Your task to perform on an android device: Open the Note app and edit the title of Game note to Basketball
Image 1: 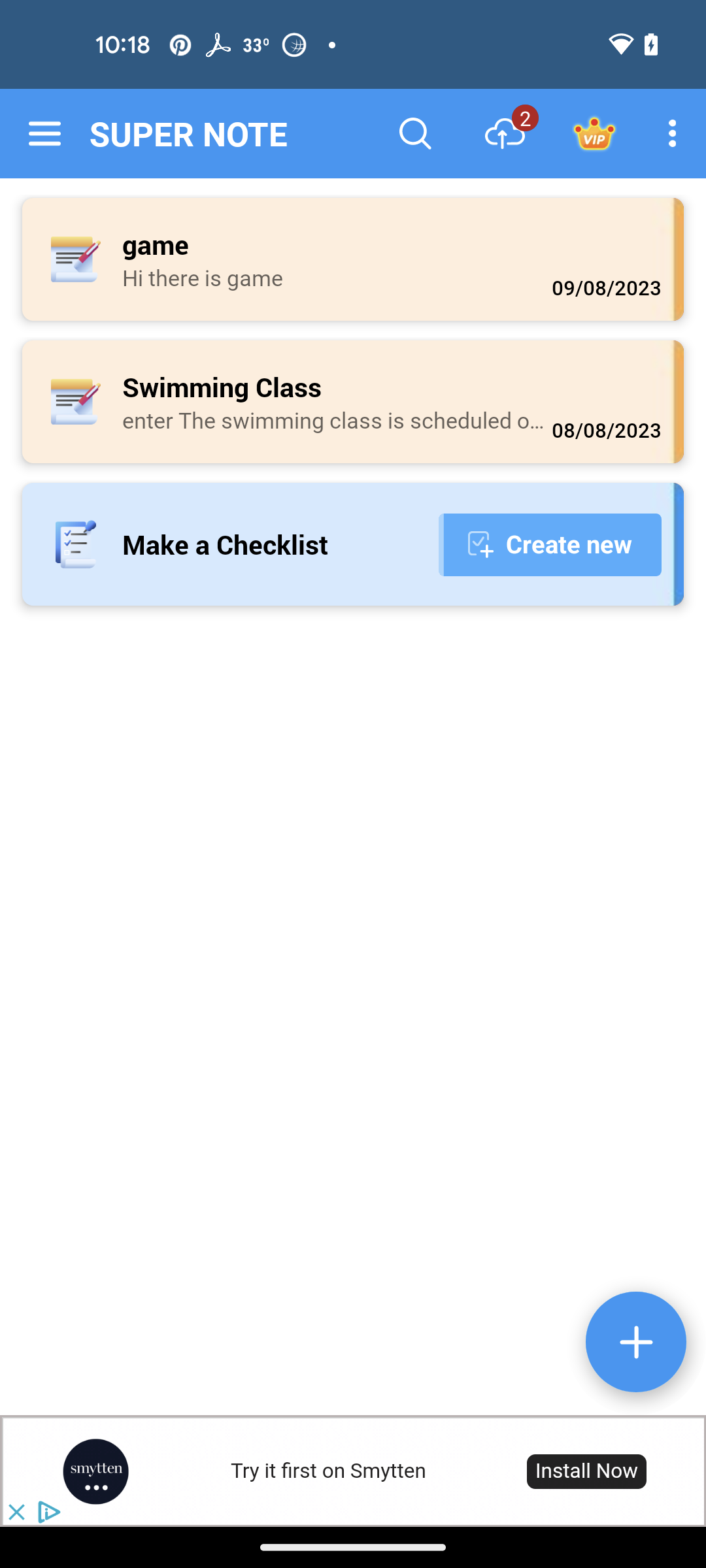
click on game note
Step 1: click (337, 244)
Image 2: 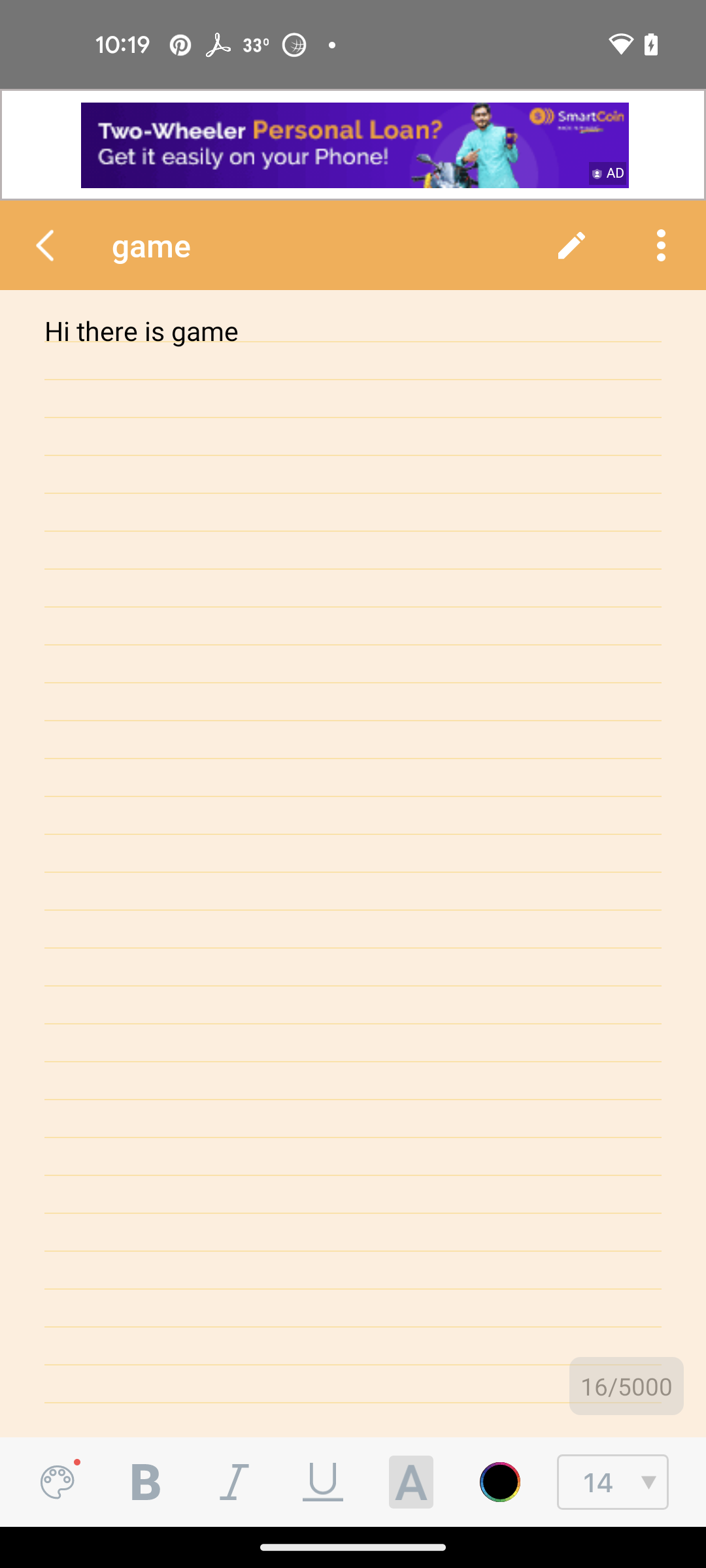
click on title game
Step 2: click (319, 245)
Image 3: 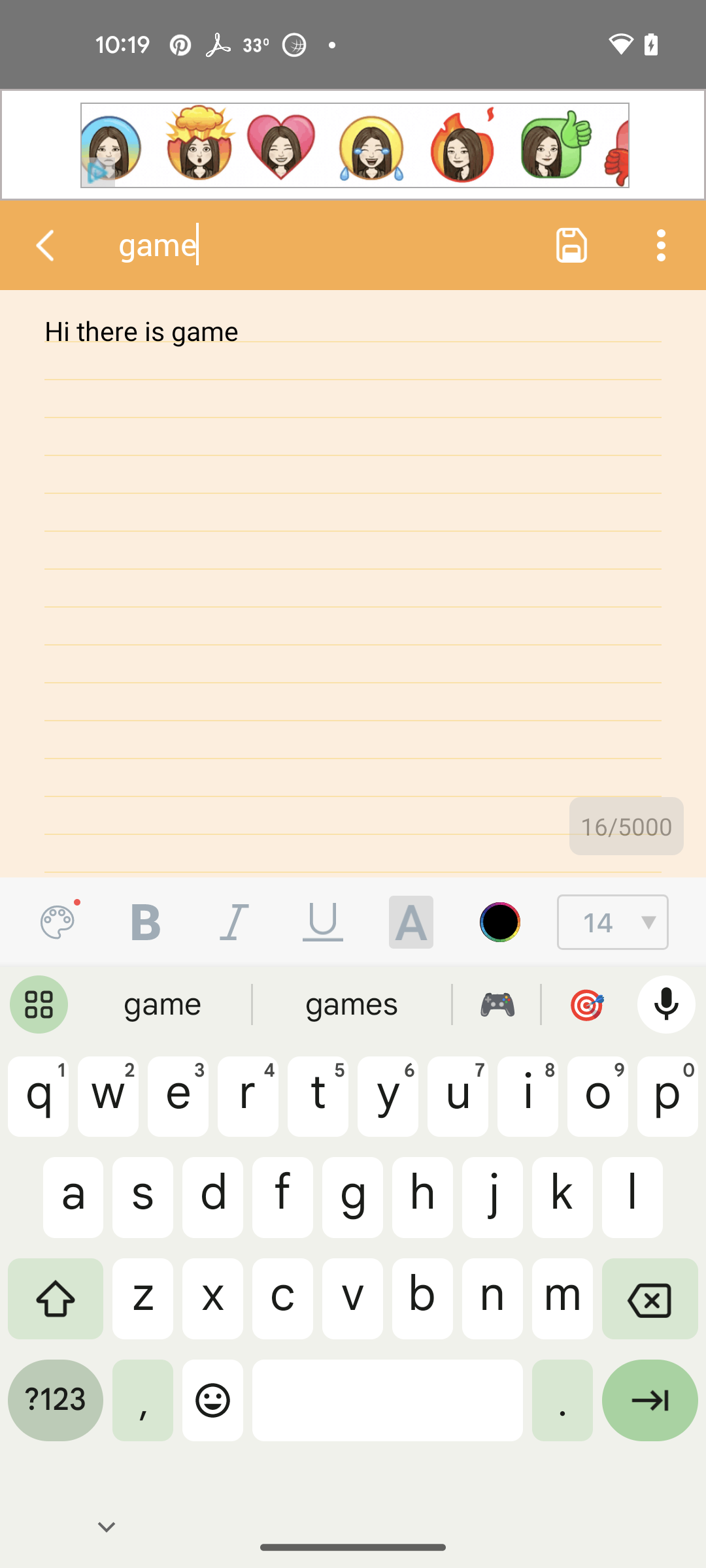
enter title Basketball
Step 3: type "Basketball"
Image 4: 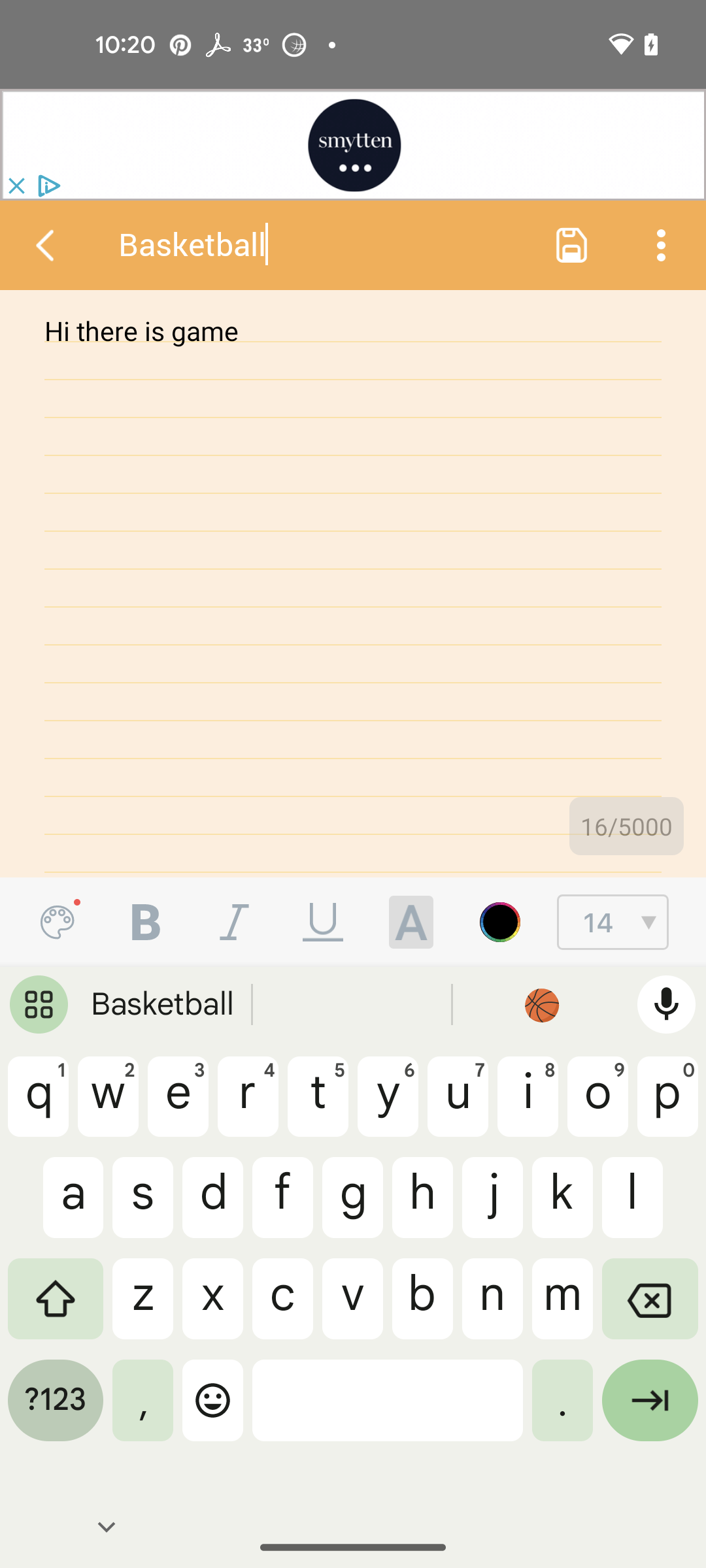
click on save icon
Step 4: click (571, 245)